Your task to perform on an android device: View the recent scheduled bus details.
Image 0: 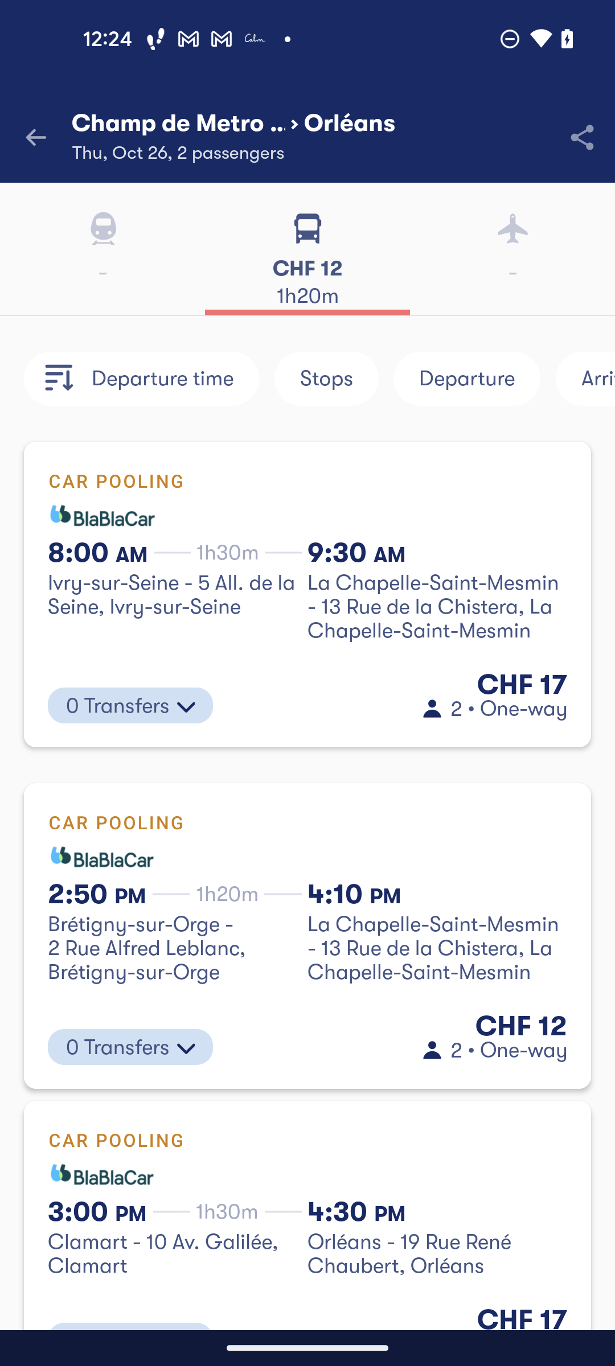
Click on the top search result
Step 0: click (437, 606)
Image 1: 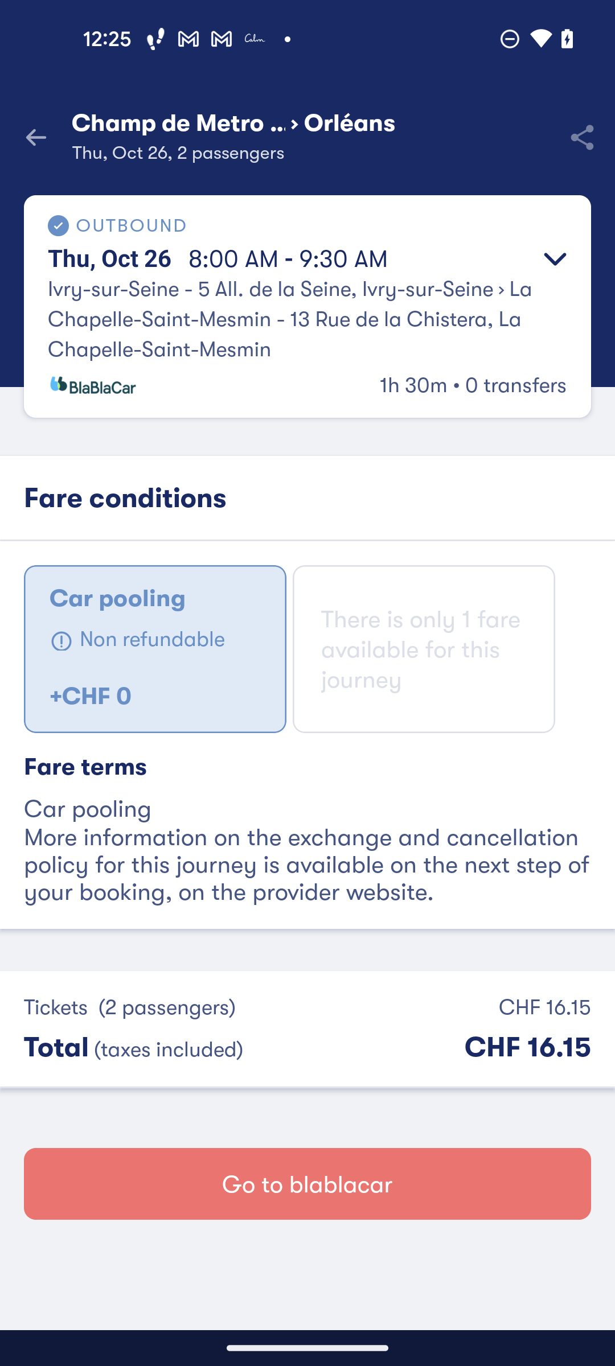
Click on the drop down icon next to schedule month and time 
Step 1: click (555, 258)